Your task to perform on an android device: Create a draft email in gmail with title "Thank you for supporting the kids" and add the message saying "Thank you for all your help with the banquet"
Image 0: 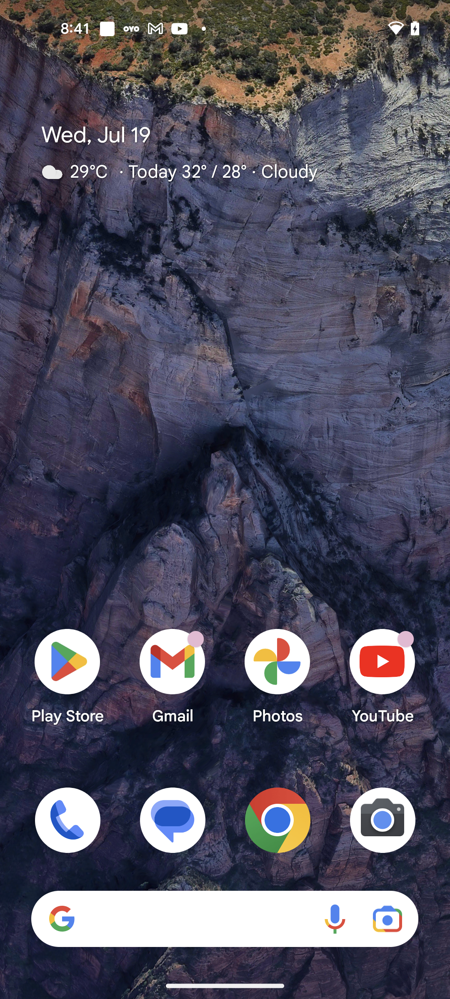
Open gmail app
Step 0: open app "Gmail"
Image 1: 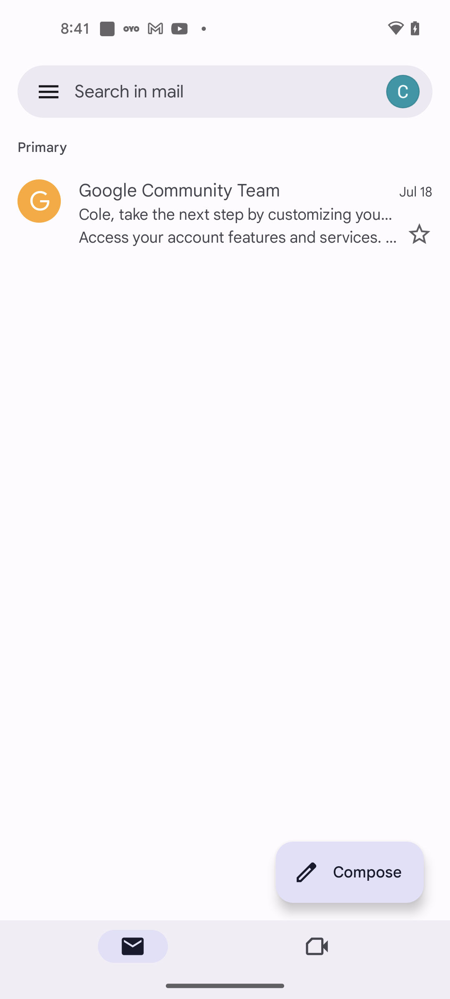
Click on the Compose button
Step 1: click (350, 872)
Image 3: 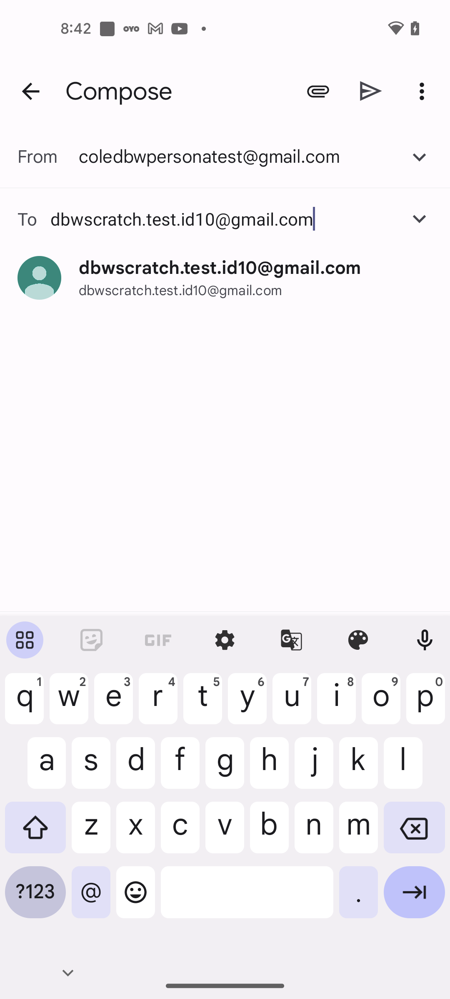
Click on the suggestion email id
Step 3: click (220, 268)
Image 5: 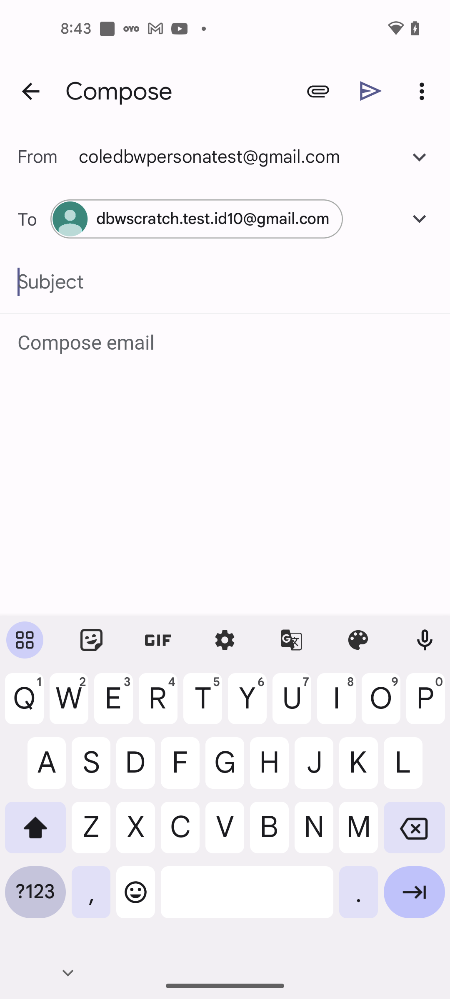
Enter the subject as Thank you for supporting the kids
Step 5: type "Thank you for supporting the kids"
Image 6: 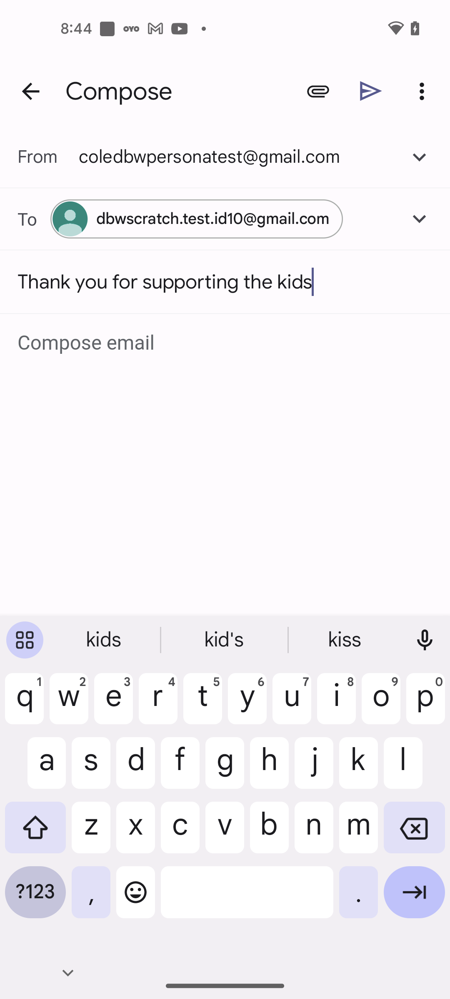
Click on the Compose email
Step 6: click (226, 343)
Image 7: 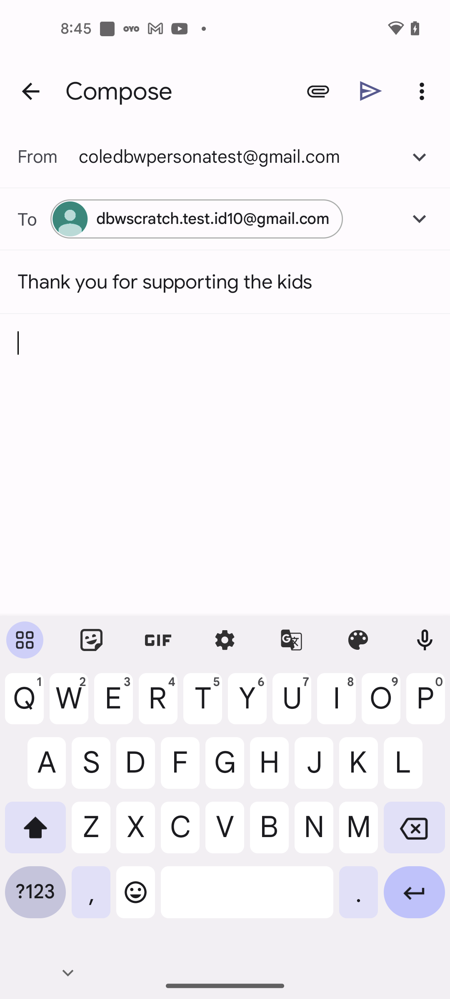
Enter the Email content
Step 7: type "Thank you for all your help with the banquet"